Your task to perform on an android device: Check out the Jio mart app's reviews for the Drill machines.
Image 0: 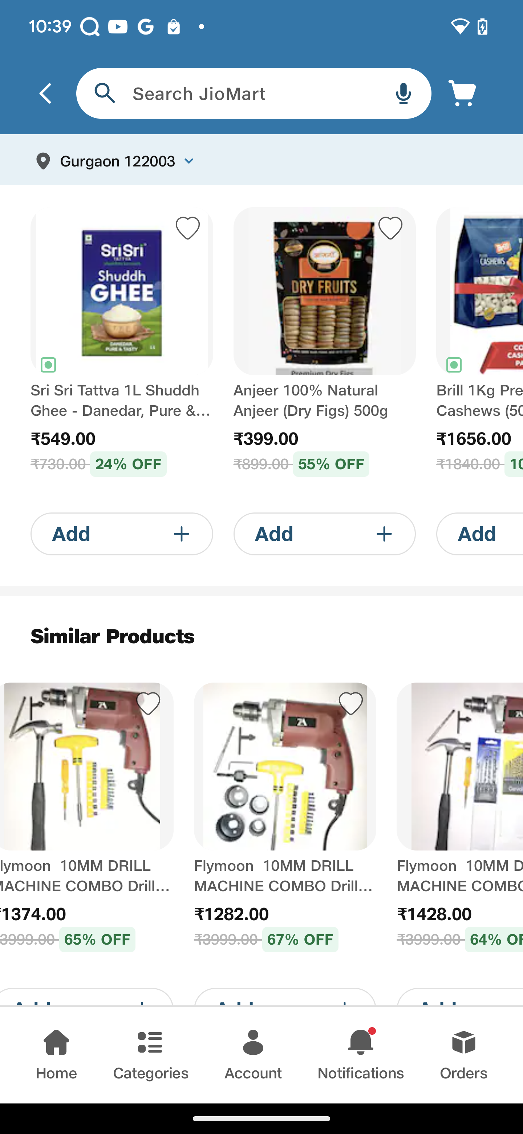
Swipe up on the screen to view the review
Step 0: scroll down